Your task to perform on an android device: Change the title of the picnic reminder to Valley of Hills and save the reminder.
Image 0: 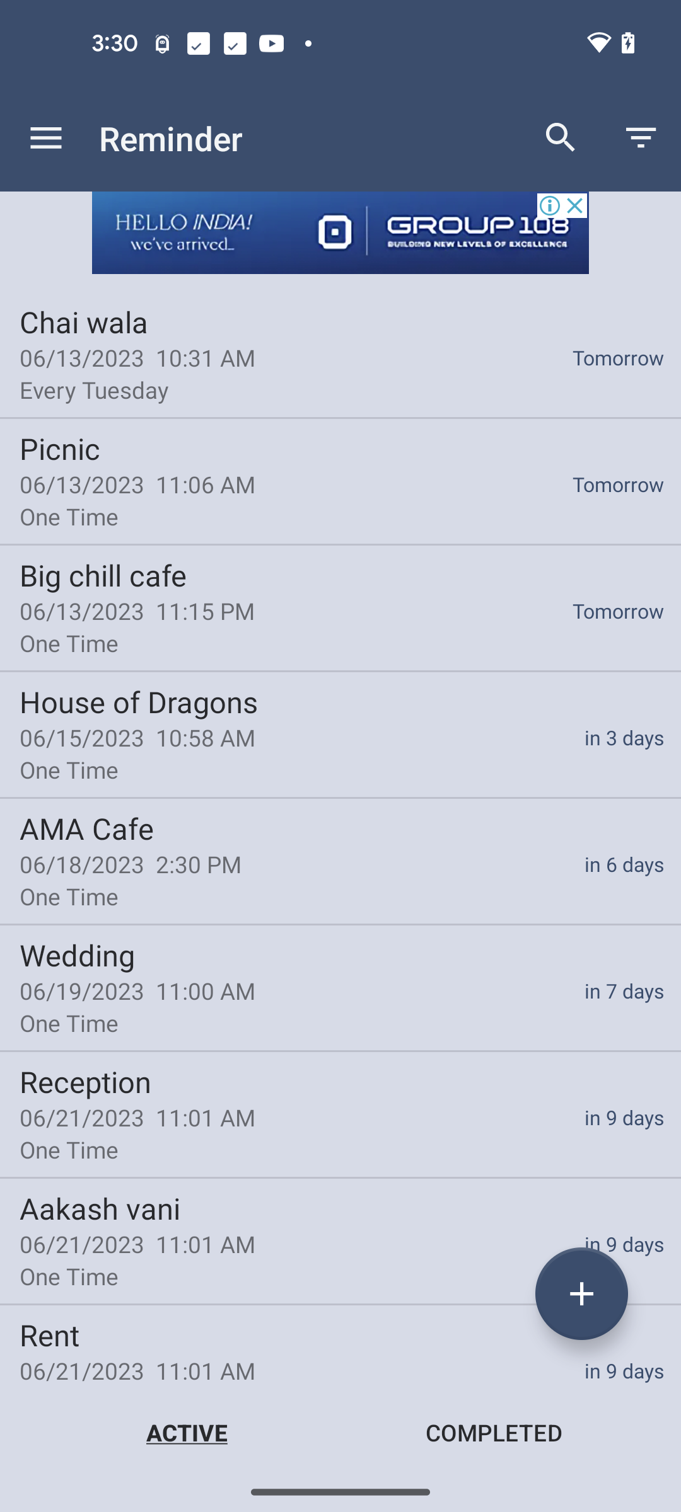
Go to the Picnic reminder
Step 0: click (131, 484)
Image 1: 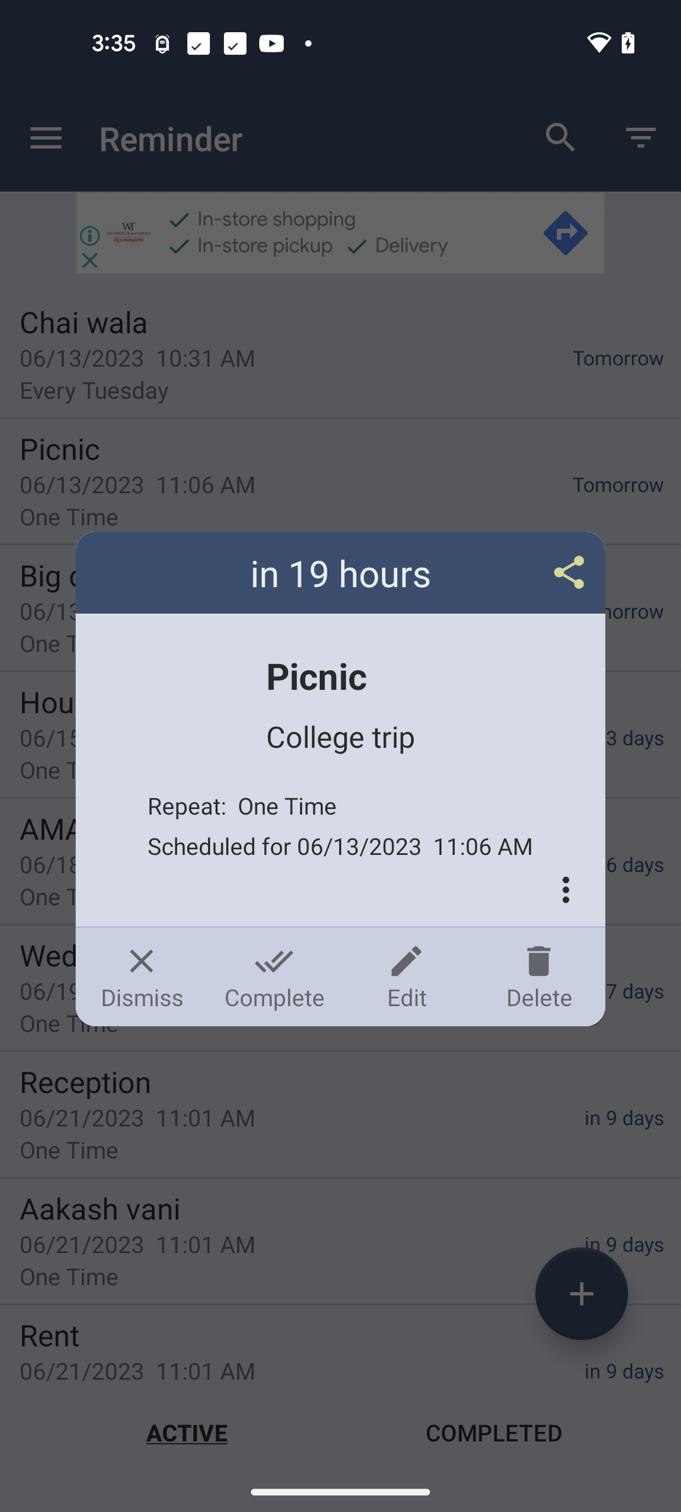
Click on the Edit icon
Step 1: click (406, 976)
Image 2: 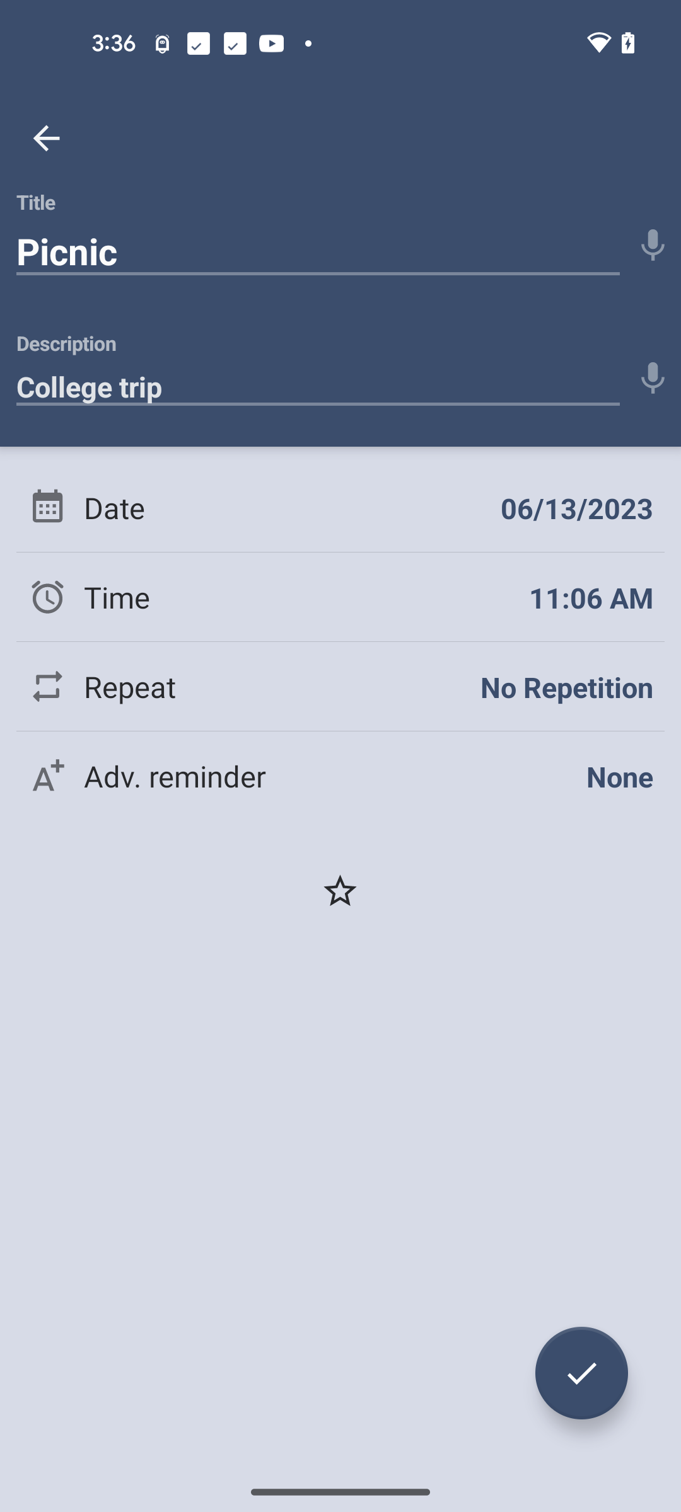
Click on the Title bar
Step 2: click (318, 243)
Image 3: 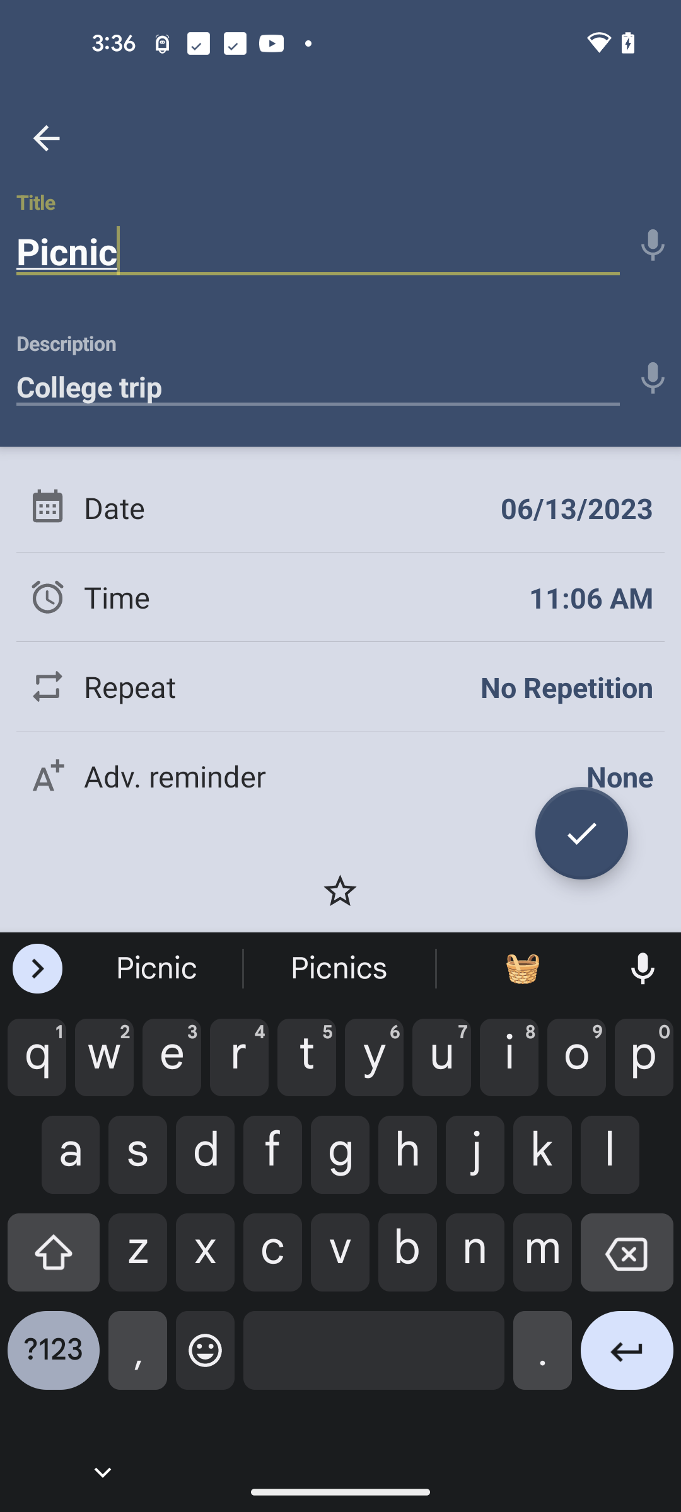
Clear the title bar
Step 3: click (627, 1262)
Image 4: 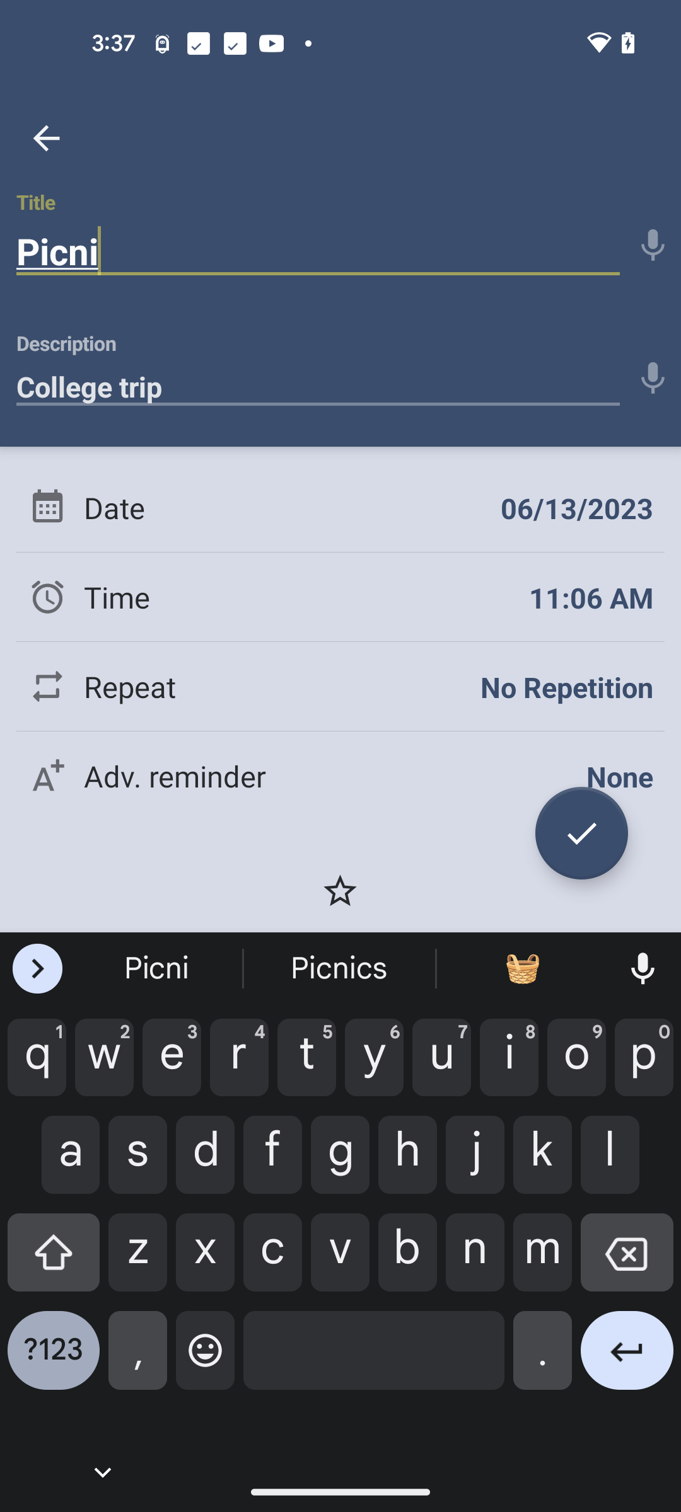
Clear the title bar
Step 4: click (627, 1262)
Image 5: 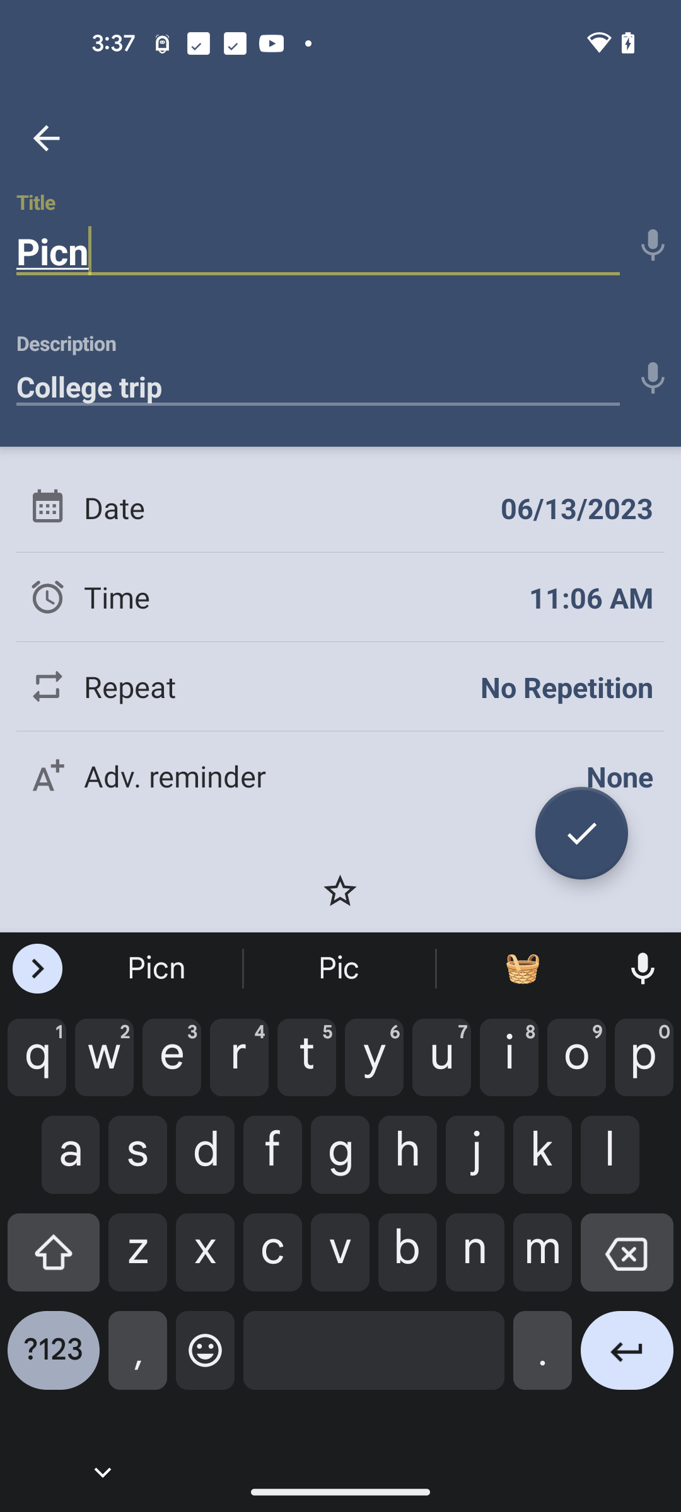
Clear the title bar
Step 5: click (627, 1262)
Image 6: 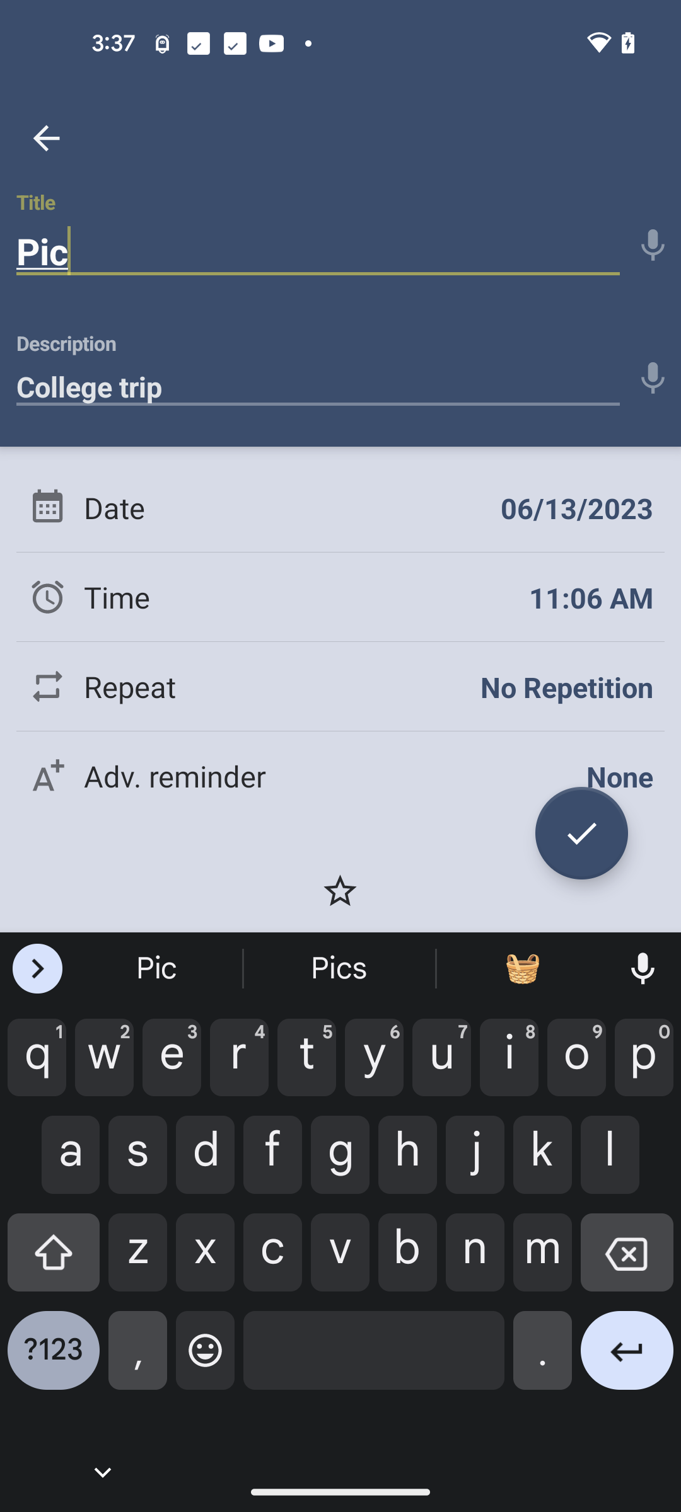
Clear the title bar
Step 6: click (627, 1262)
Image 7: 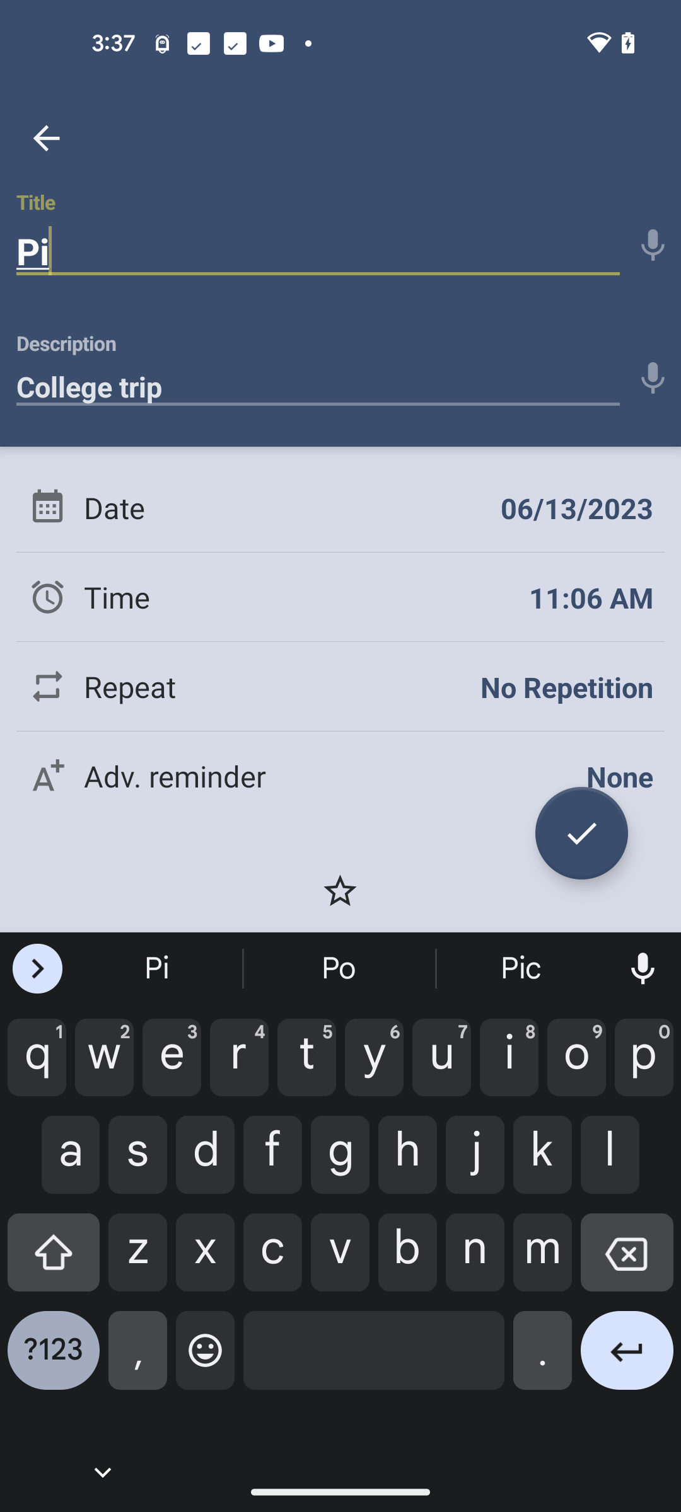
Clear the title bar
Step 7: click (627, 1262)
Image 8: 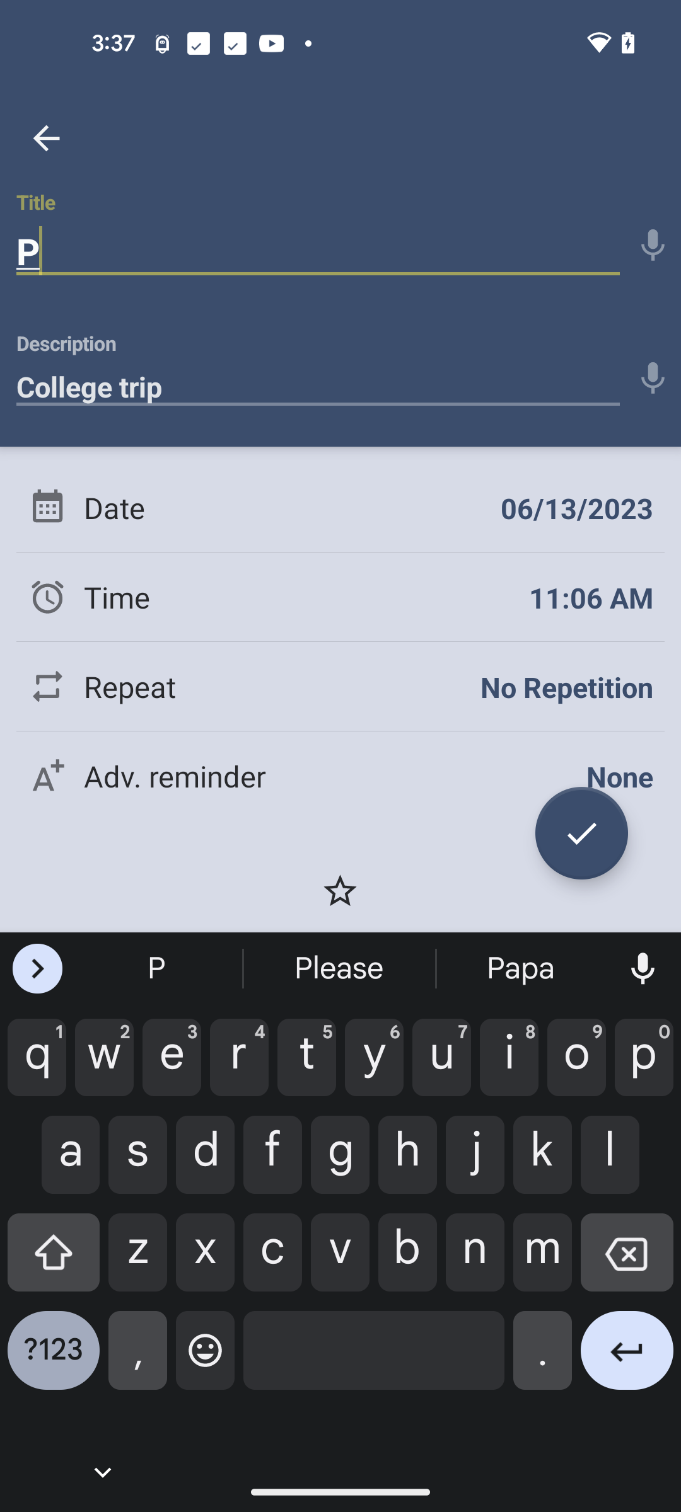
Clear the title bar
Step 8: click (627, 1262)
Image 9: 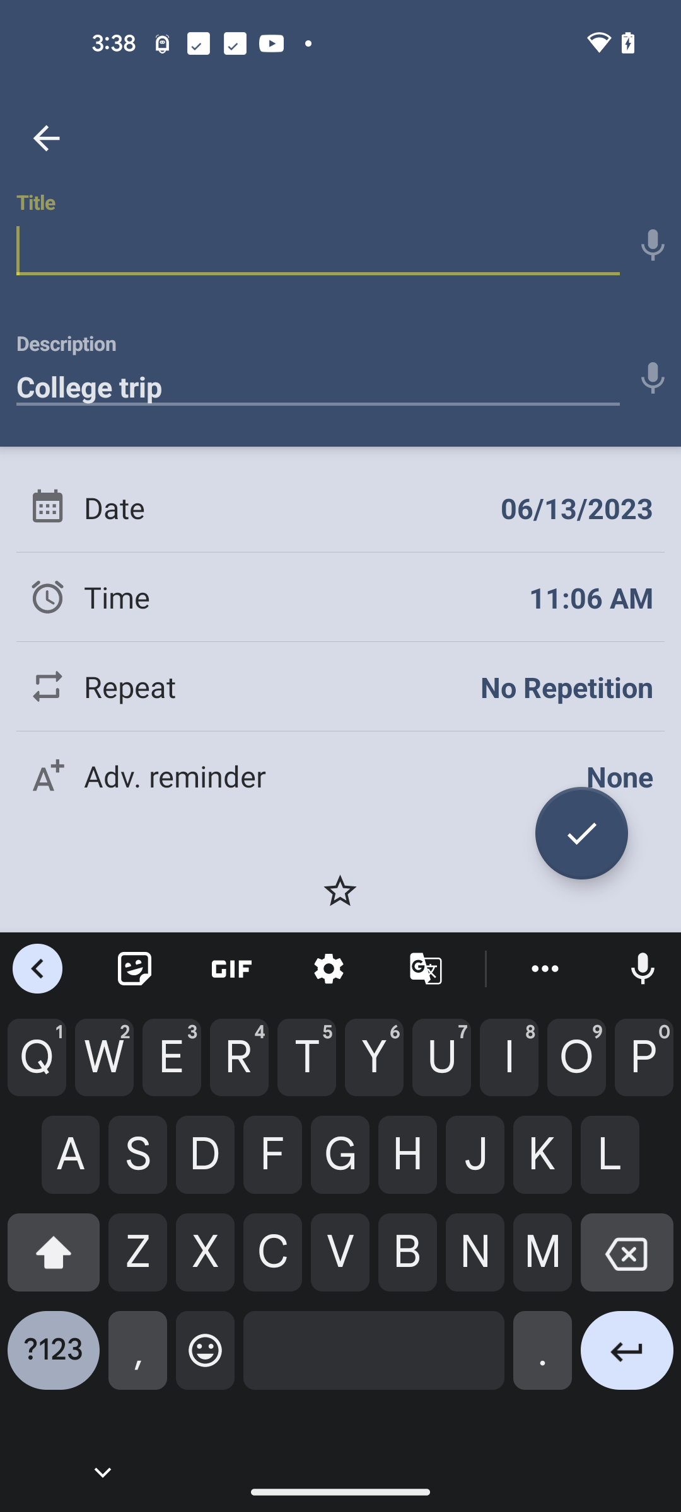
Add Title as Valley of Hills
Step 9: type "Valley of Hills"
Image 10: 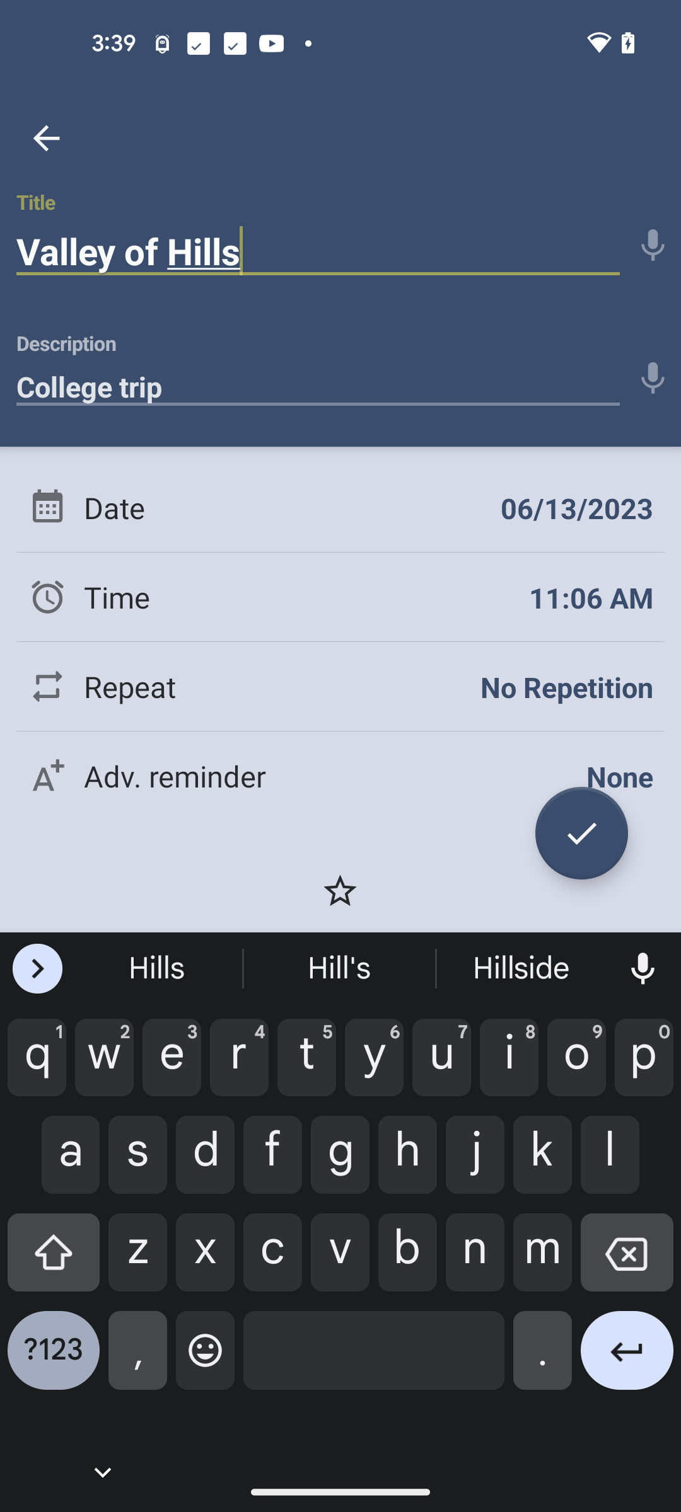
Click on the Tick button 
Step 10: click (581, 833)